Your task to perform on an android device: I liked Anna's Best Legumes a poeler thus i want to add it in my cart.
Image 0: 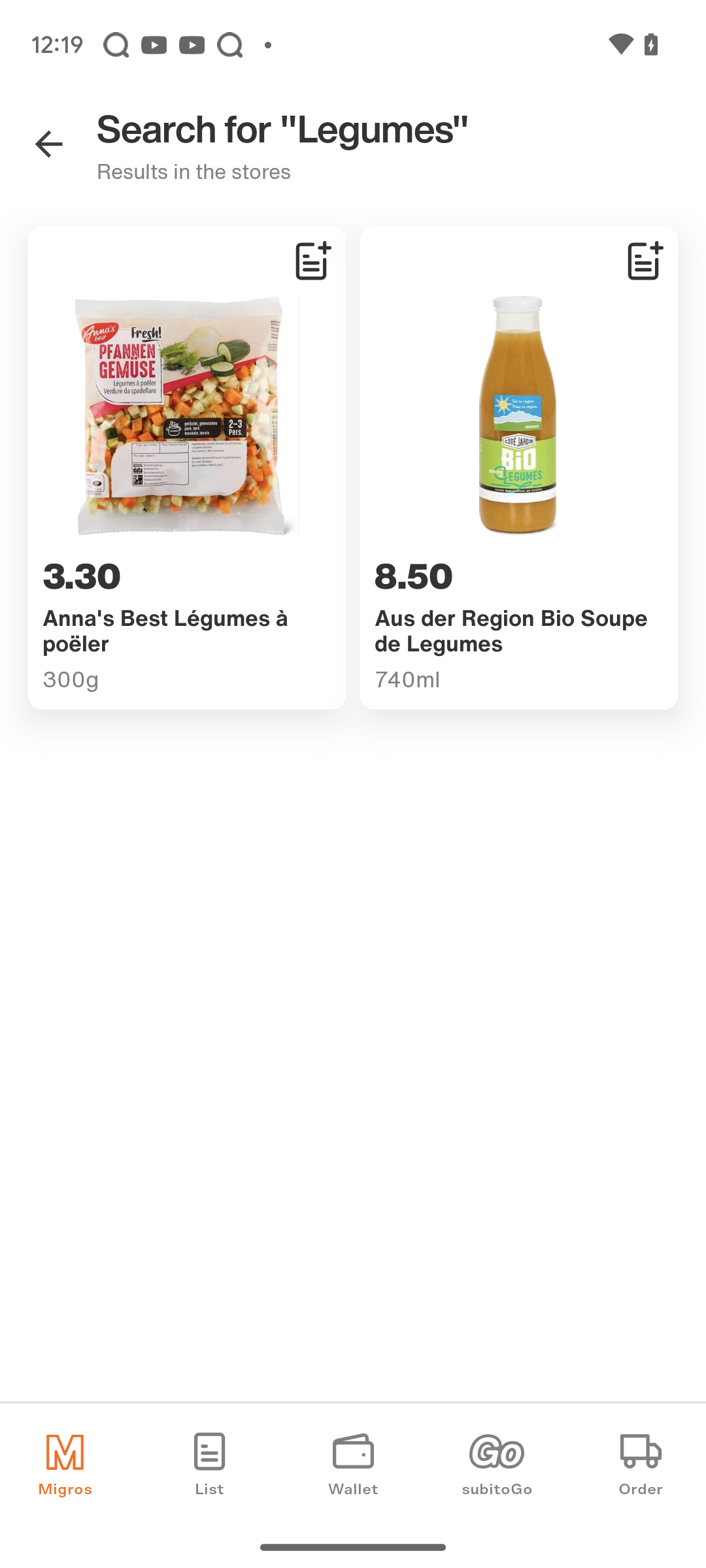
Click  Anna's Best Legumes a poeler
Step 0: click (187, 416)
Image 1: 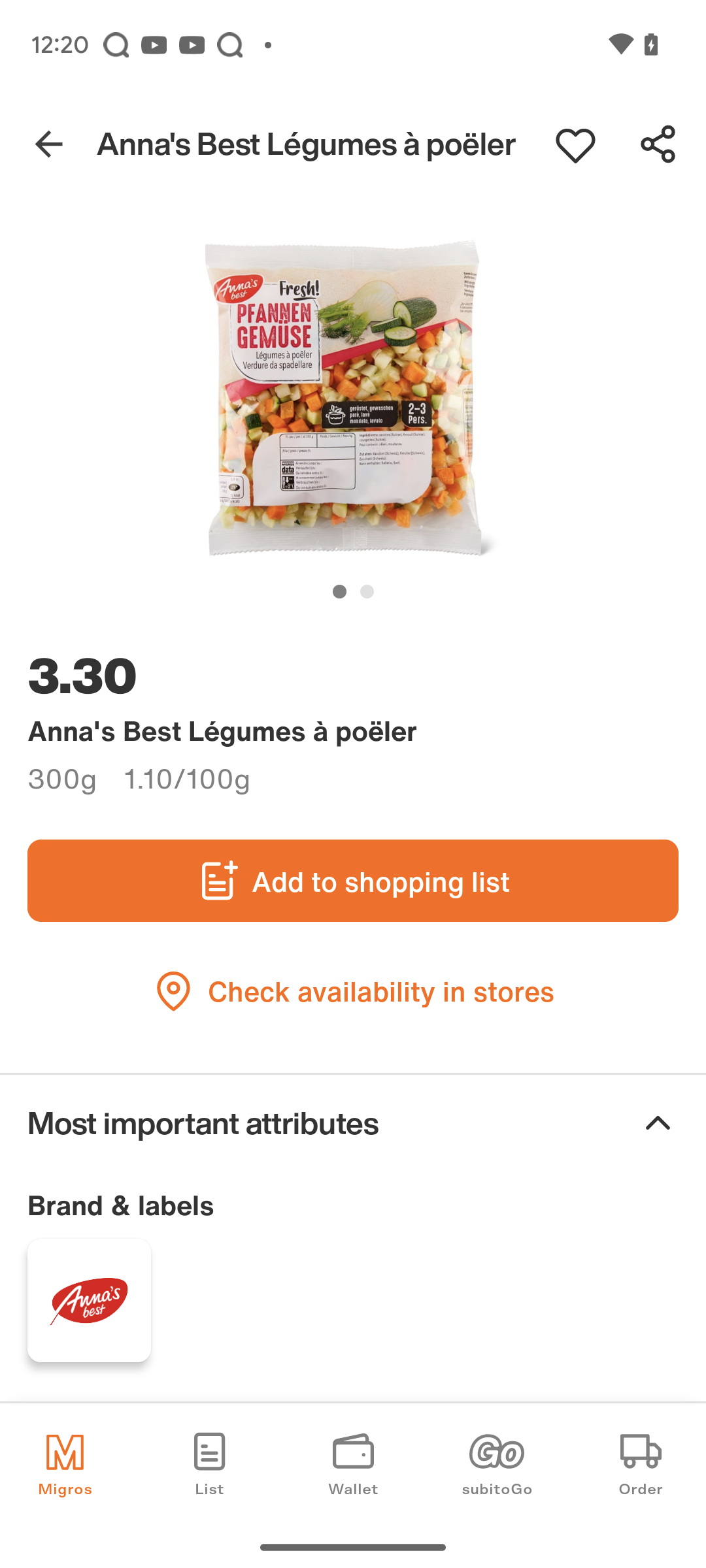
Click on add to shopping list
Step 1: click (380, 881)